Your task to perform on an android device: I am looking for Performance shoes in size 7 as they fit me. Look for the same in the Shop by size Adidas app
Image 0: 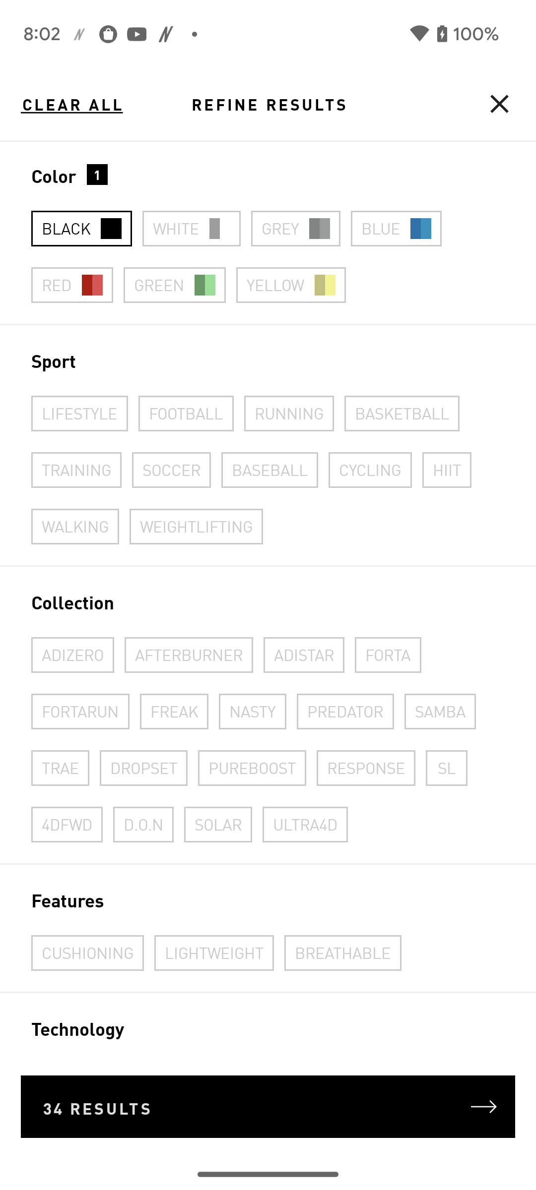
Scroll Down to view the size section
Step 0: scroll up
Image 1: 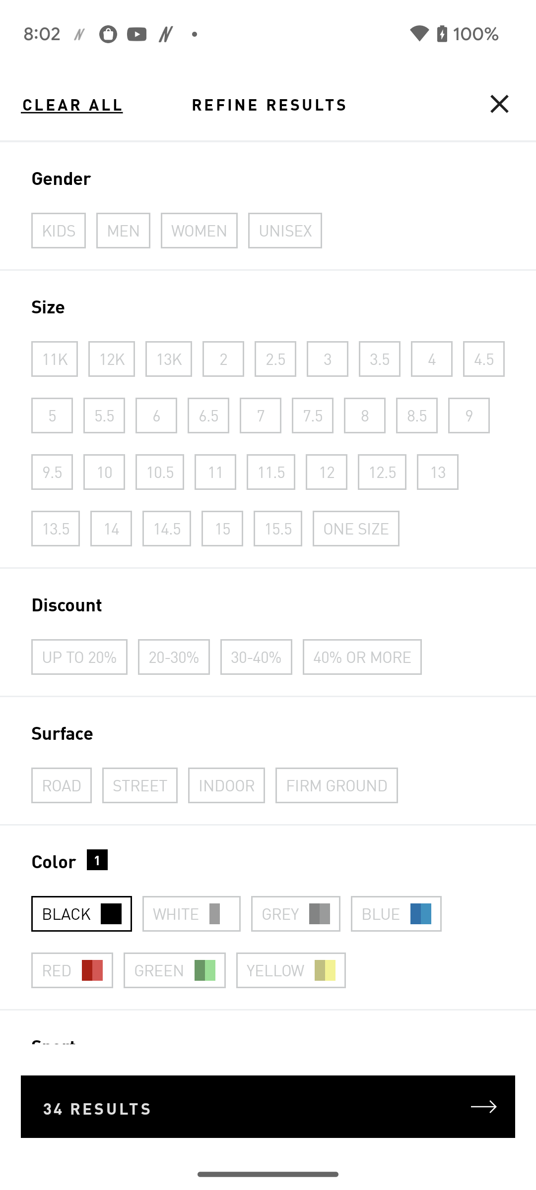
Click on the 7 size 
Step 1: click (260, 411)